Your task to perform on an android device: Show me the Casual style shoes on the Joom app.
Image 0: 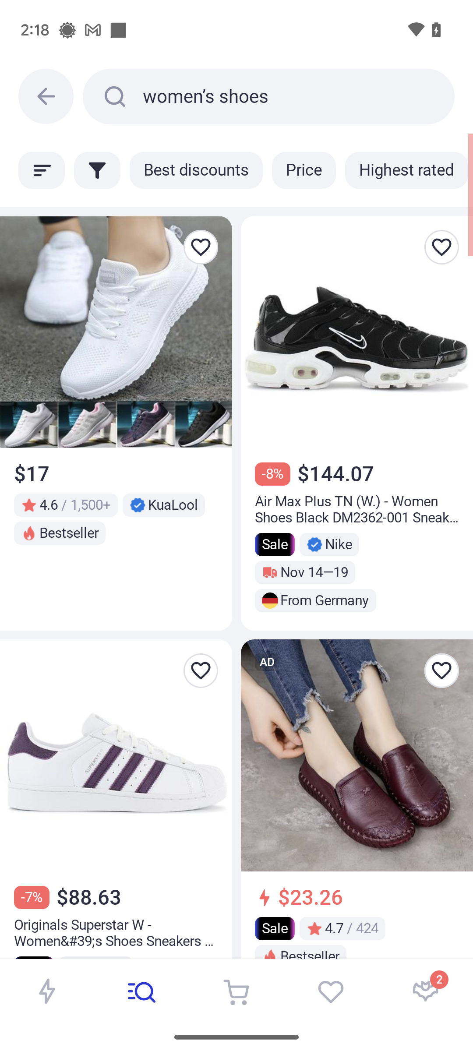
Click on the filter icon.
Step 0: click (97, 170)
Image 1: 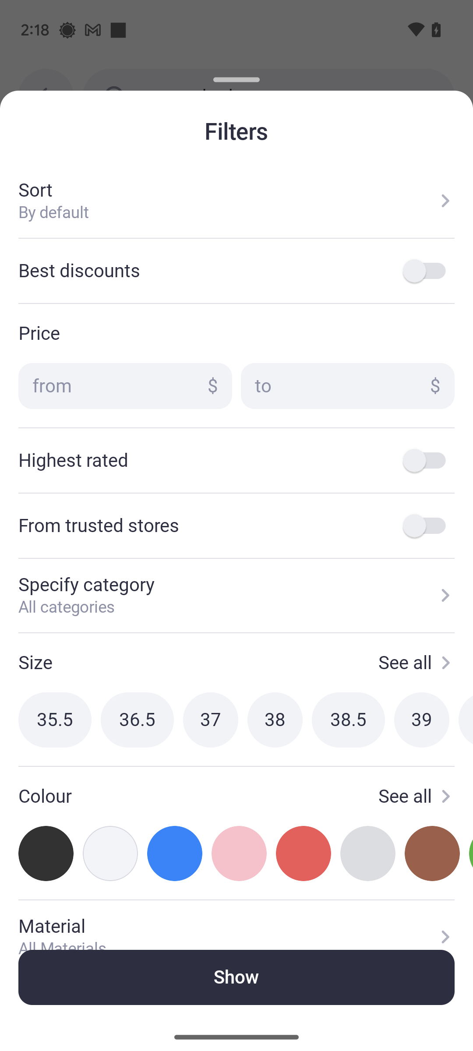
Scroll up until you find fashion tab.
Step 1: scroll down
Image 2: 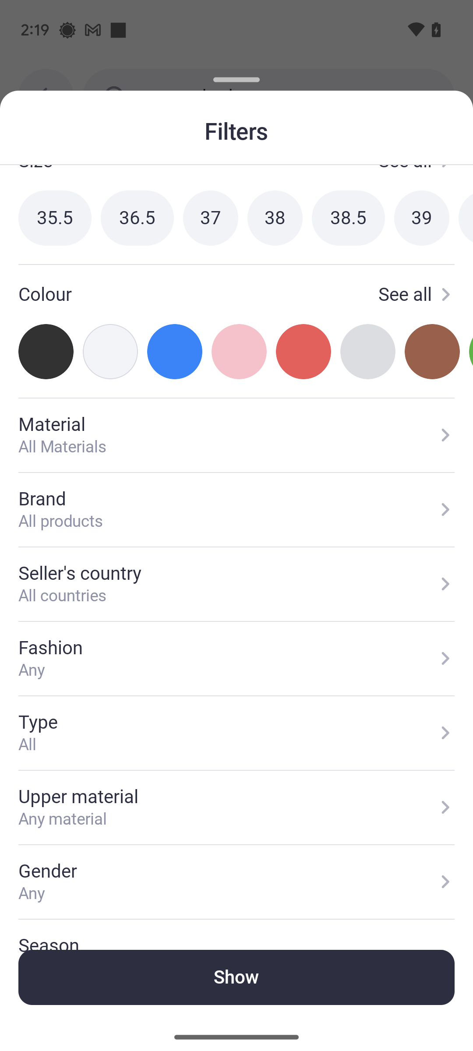
Click on the fashion tab.
Step 2: click (236, 658)
Image 4: 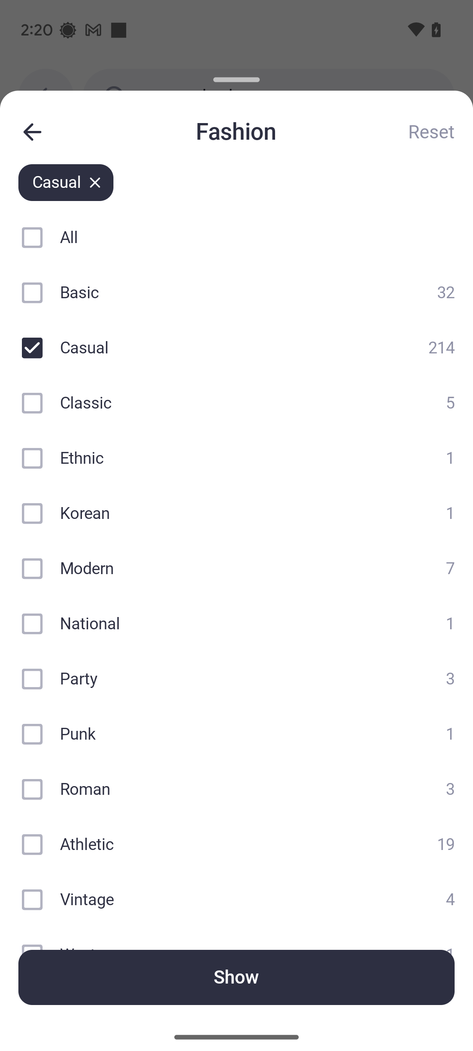
Click on the Show at the bottom of the screen.
Step 4: click (236, 977)